Your task to perform on an android device: In the Forms.app app , send the Online Booking Form to dbwscratch.test.id4@gmail.com
Image 0: 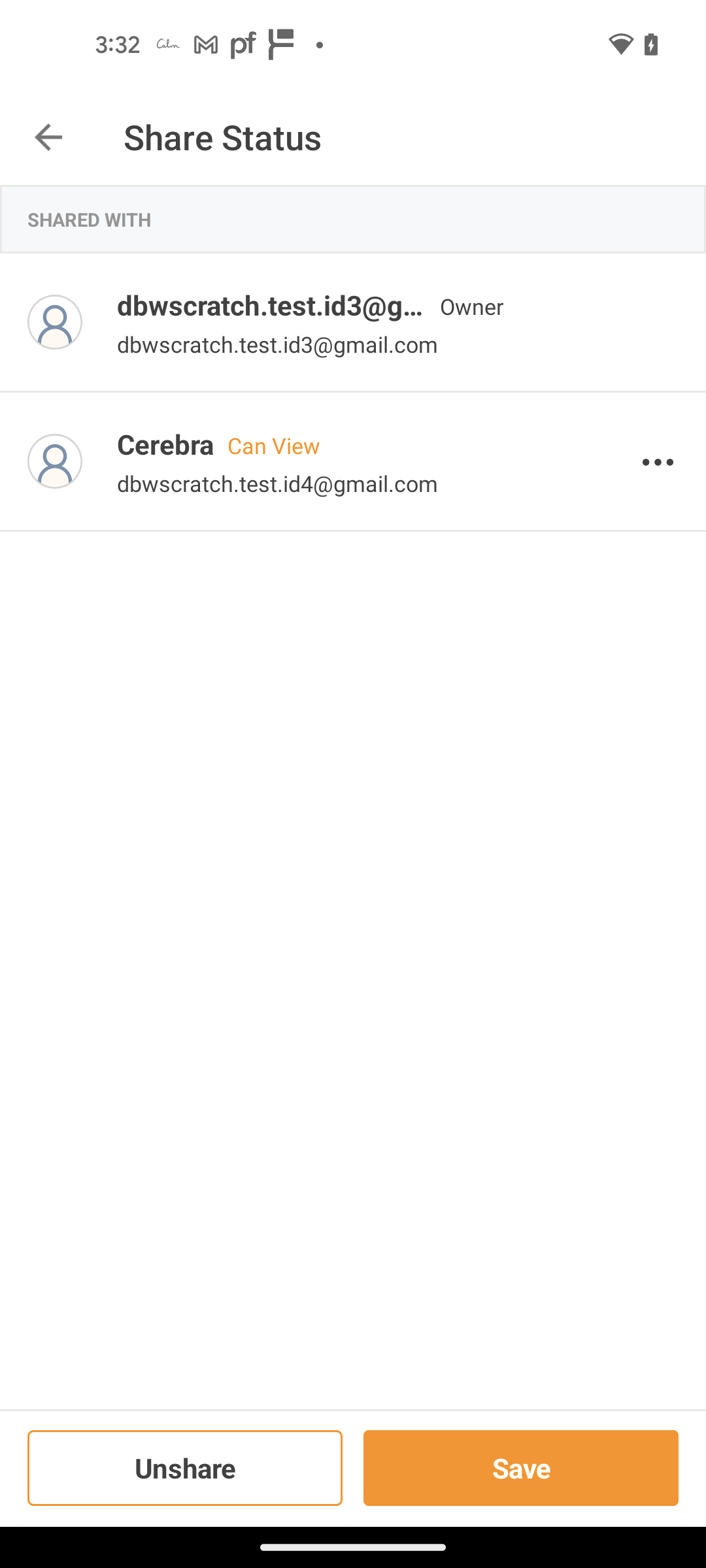
Open the forms.app App
Step 0: open app "forms.app"
Image 1: 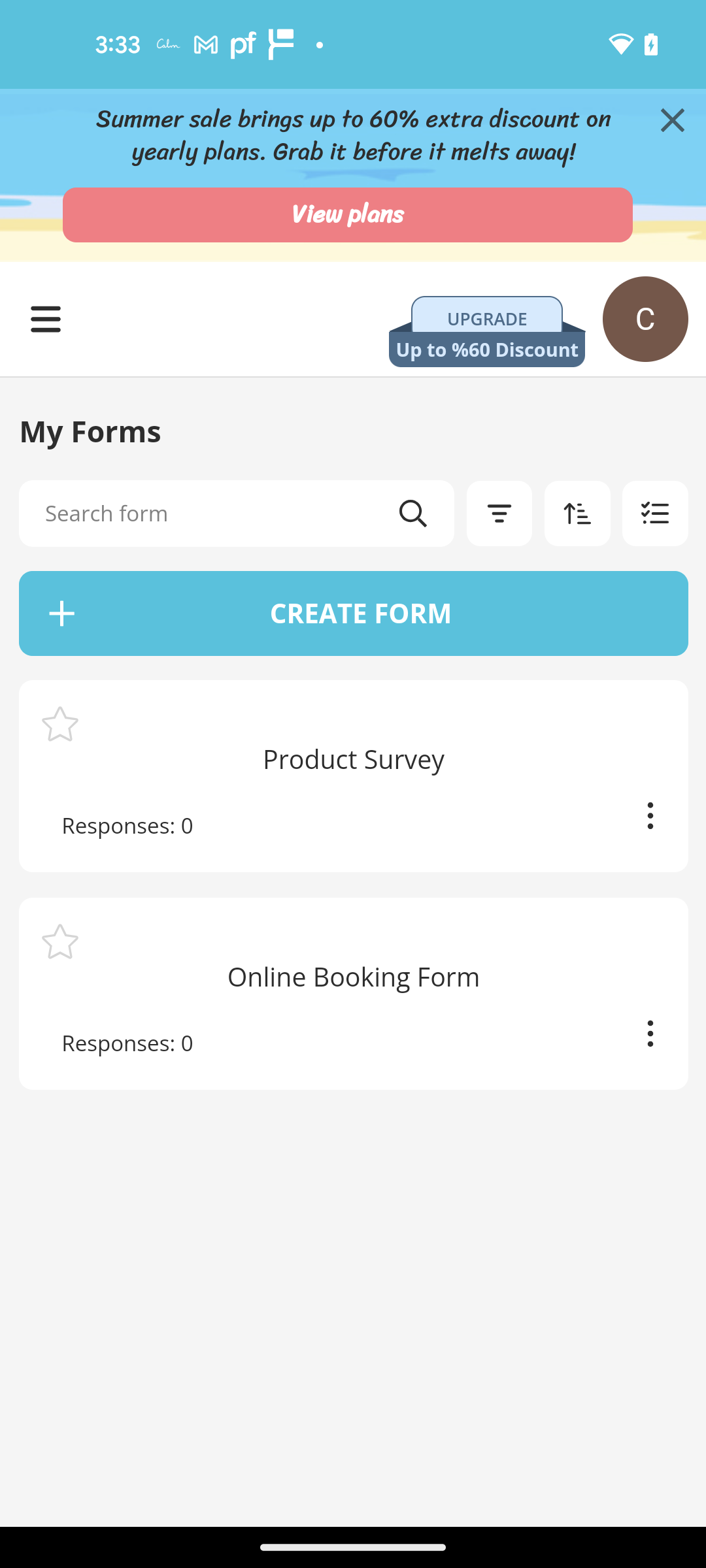
Click on the Online Booking Form
Step 1: click (353, 977)
Image 3: 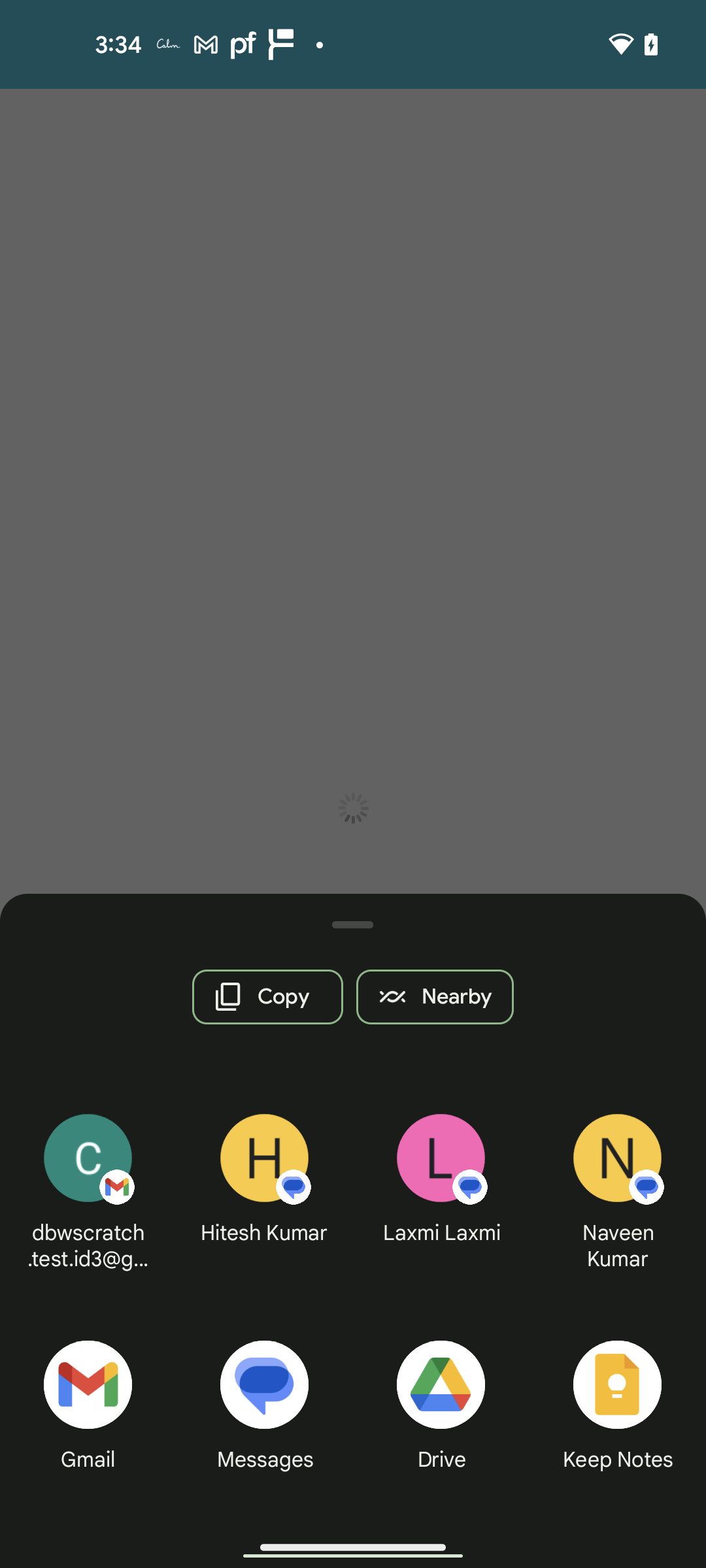
Choose Gmail for sharing the form
Step 3: click (93, 1388)
Image 4: 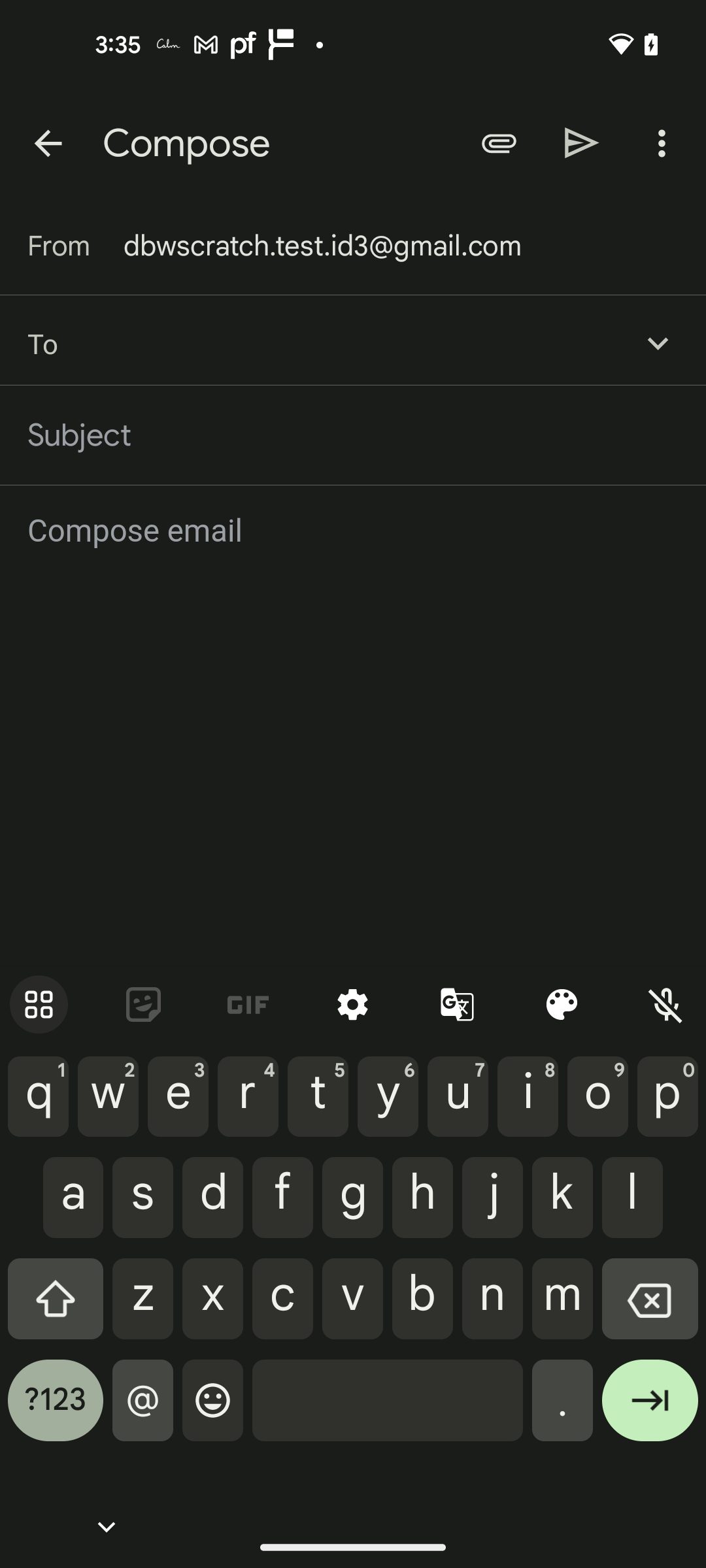
Go to the recipient section
Step 4: click (351, 343)
Image 5: 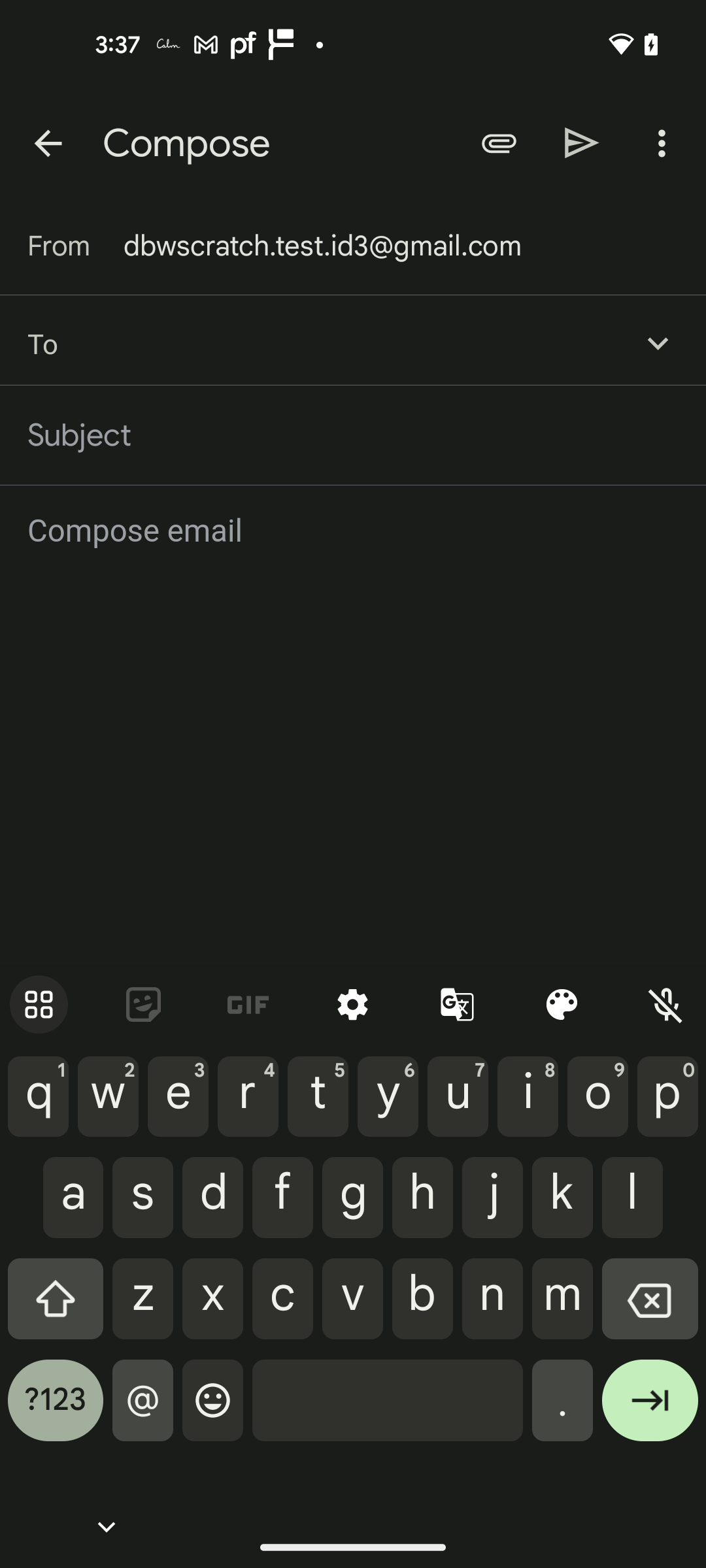
Enter the recipient email as dbwscratch.test.id4@gmail.com
Step 5: type "dbwscratch.test.id4@gmail.com"
Image 6: 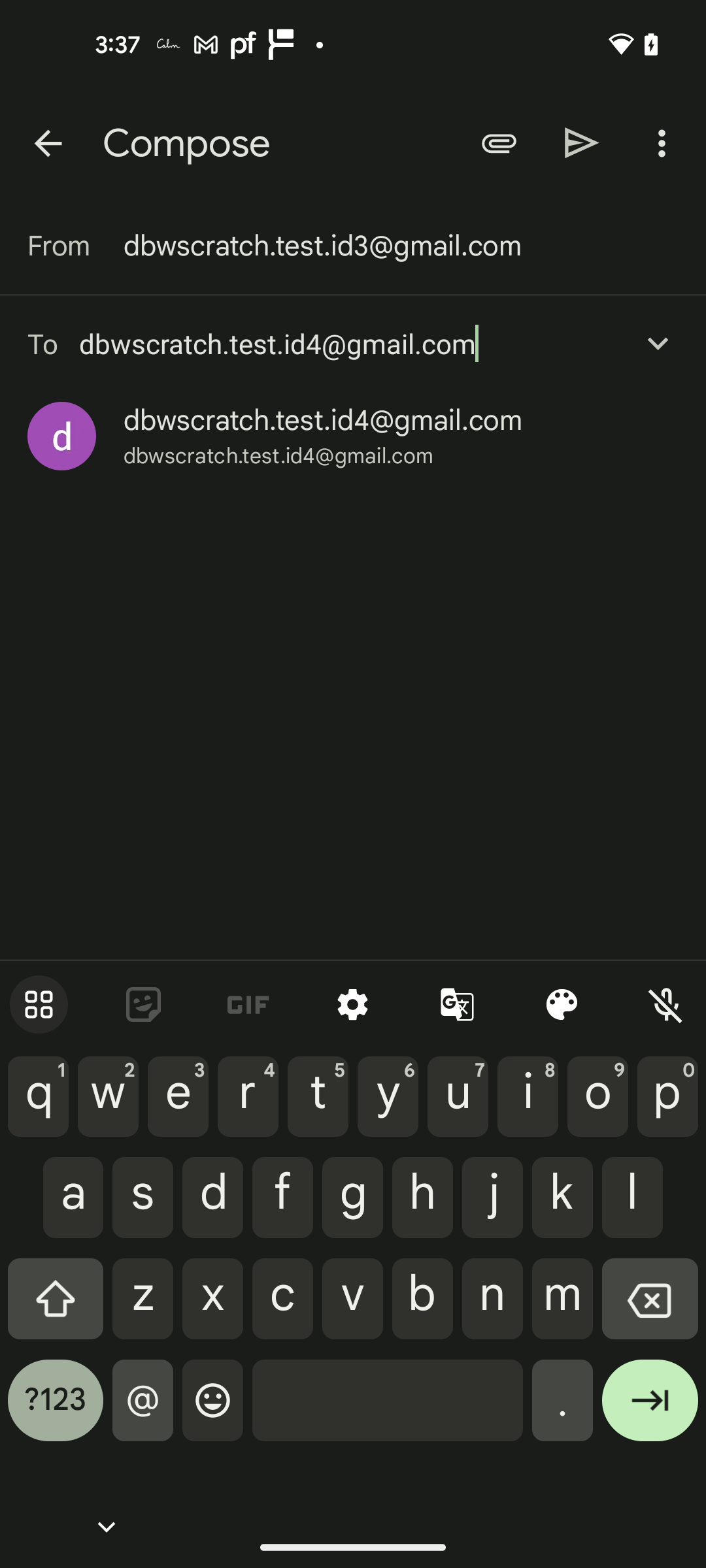
Click on the resultant mail id 
Step 6: click (323, 420)
Image 7: 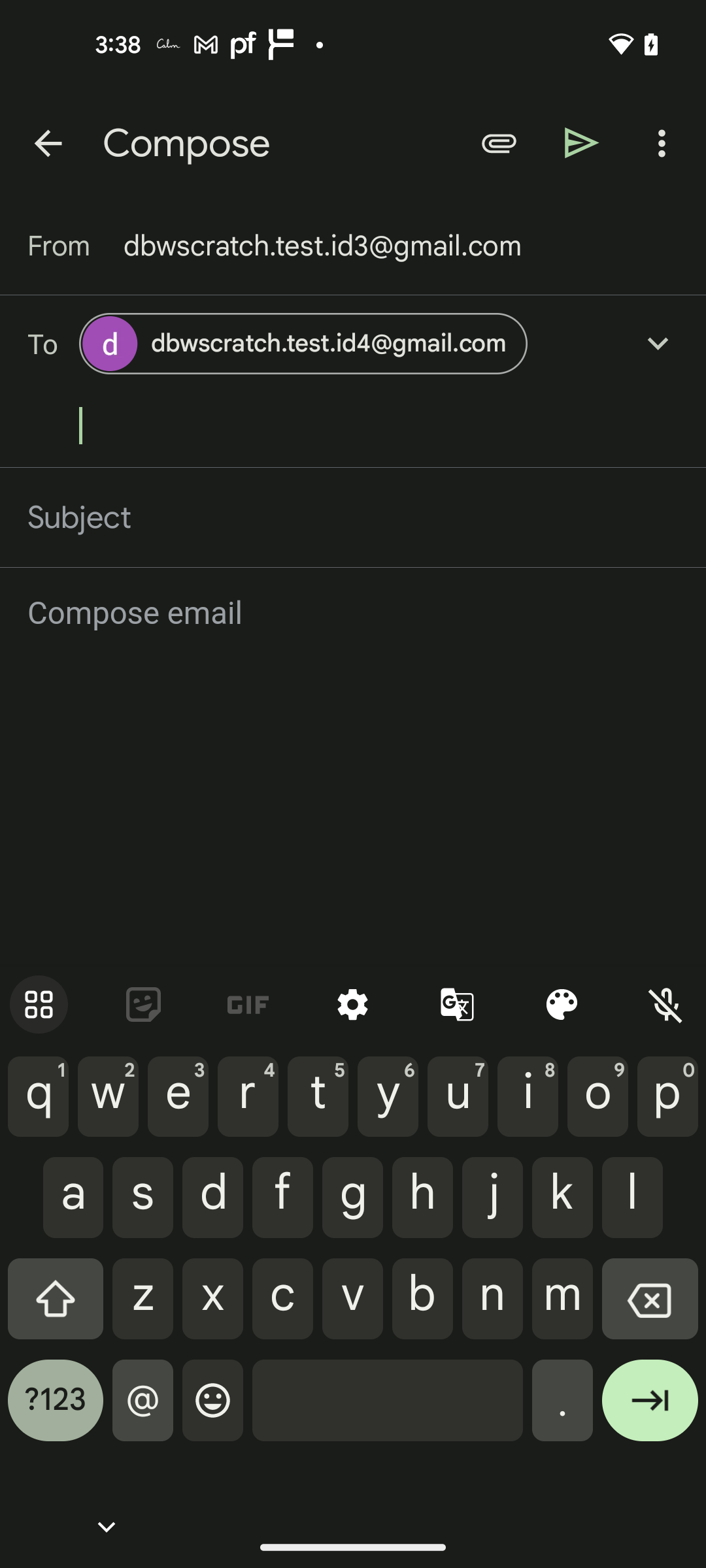
Click on the send icon
Step 7: click (582, 142)